Your task to perform on an android device: In the IKEA app, open IKEA 365+ Vardefull and check the details then view the photo in a different view
Image 0: 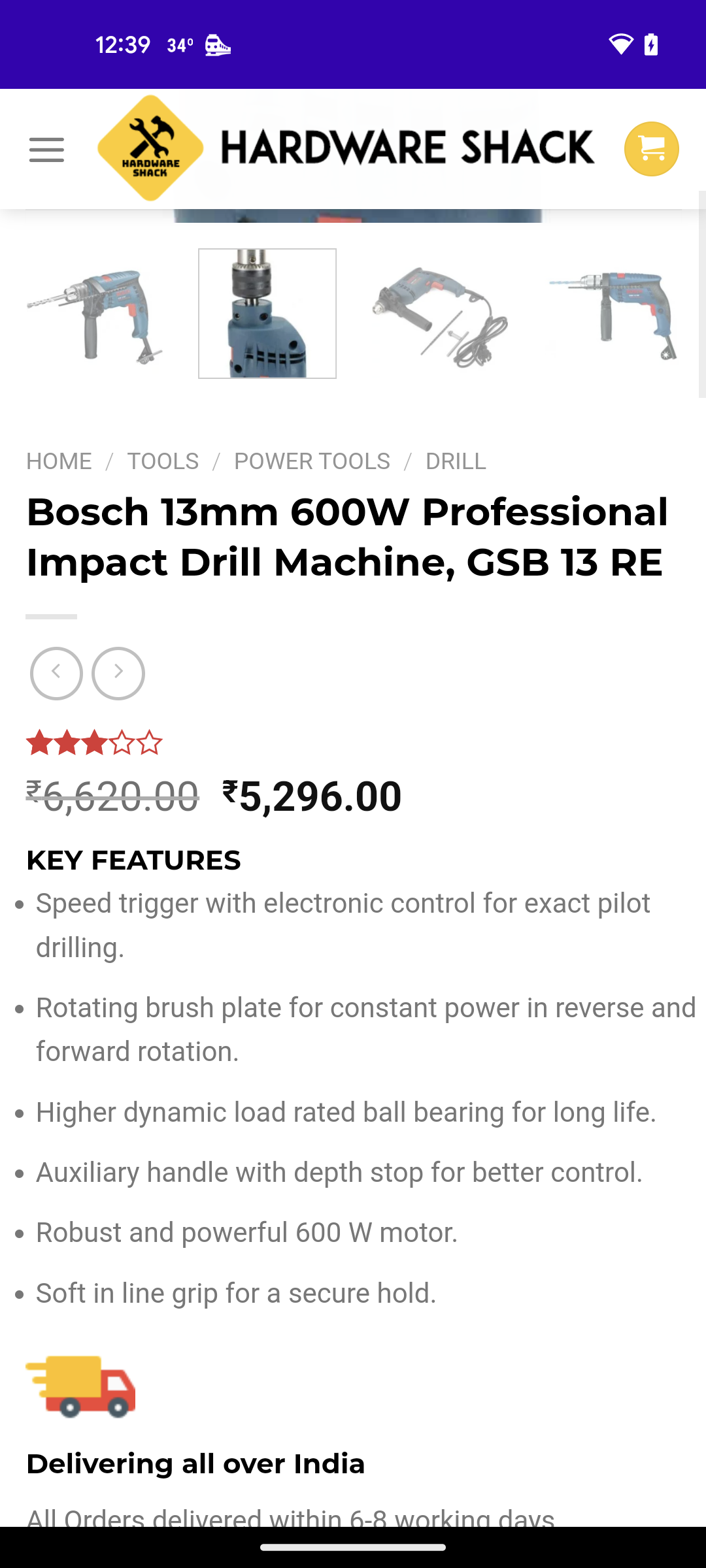
Open IKEA app
Step 0: open app "IKEA"
Image 1: 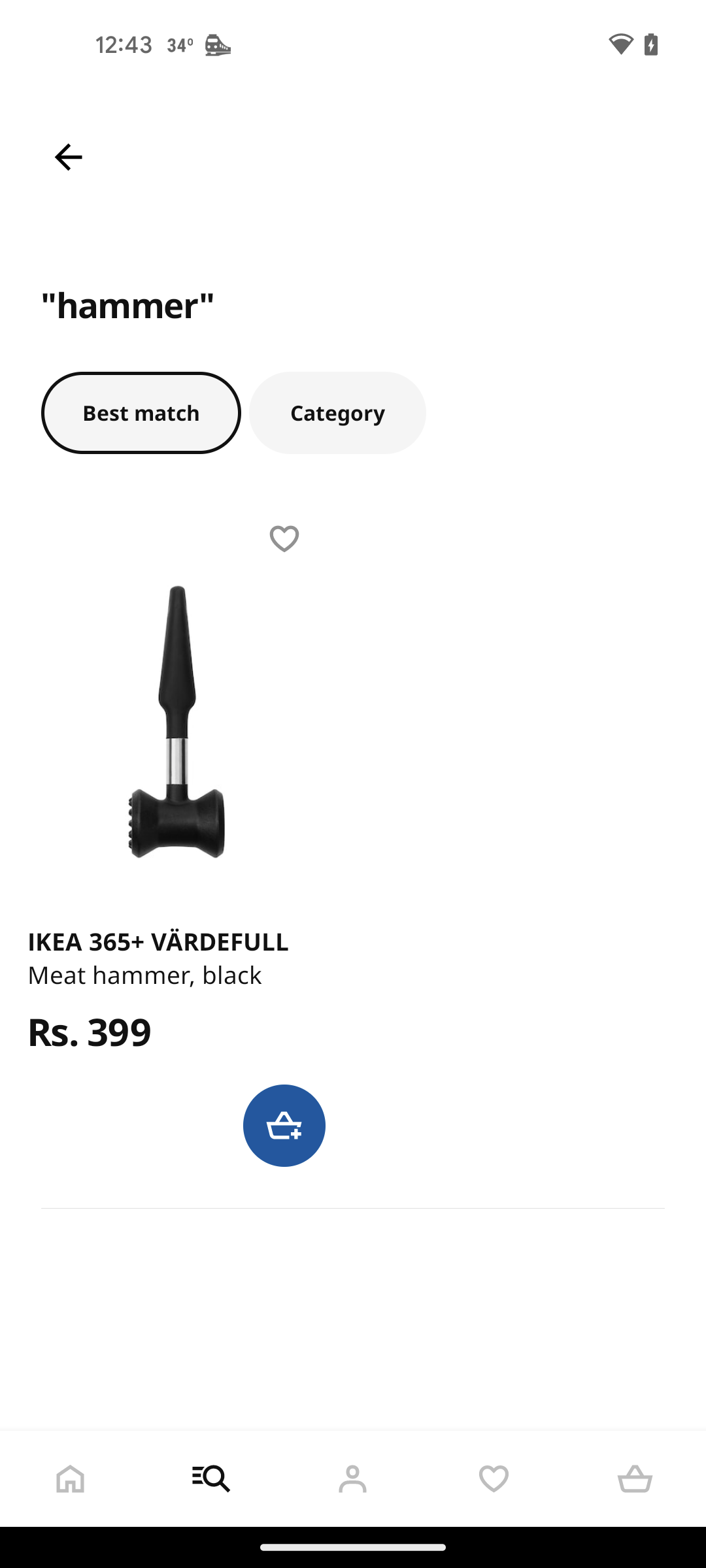
Select IKEA 365+ Vardefull
Step 1: click (176, 941)
Image 3: 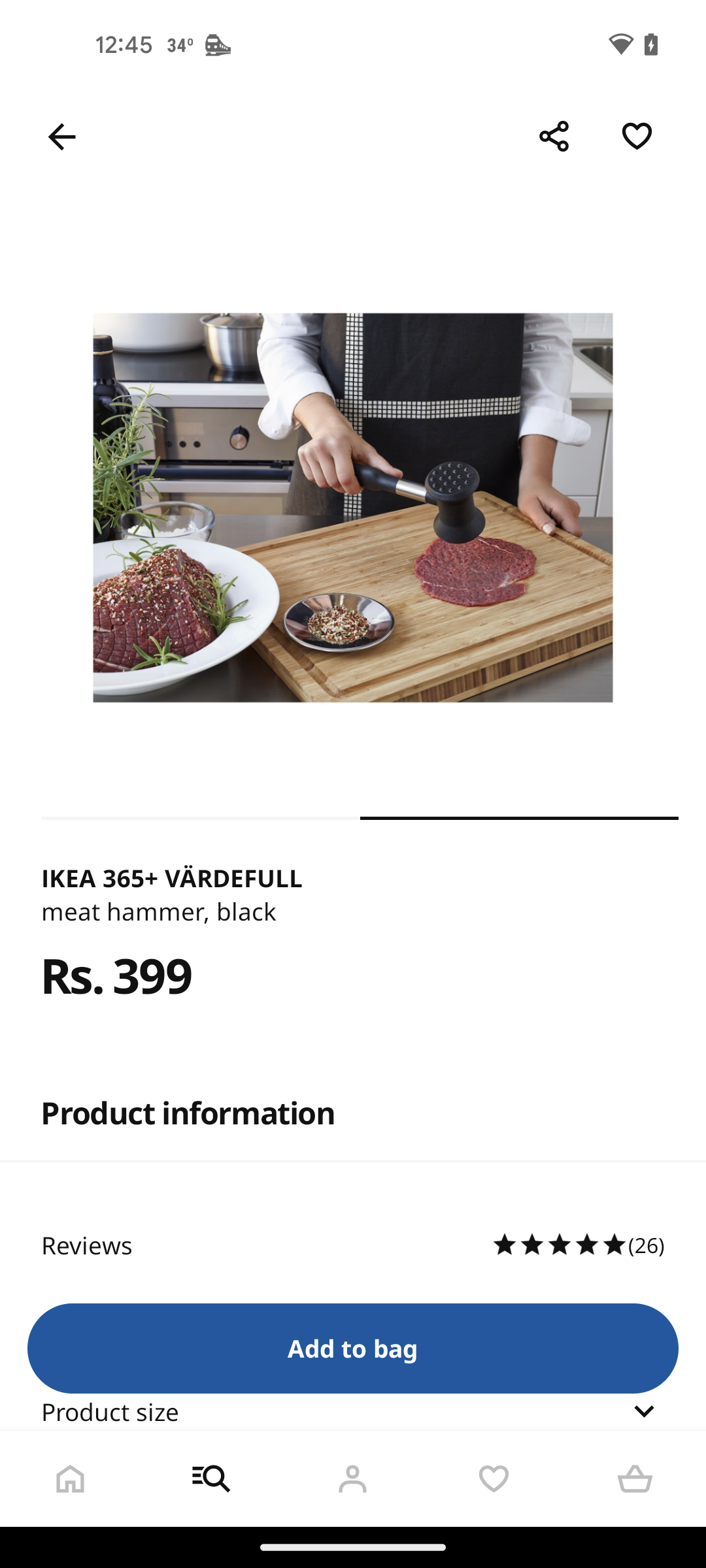
swipe up to see more detail of product
Step 3: scroll down
Image 4: 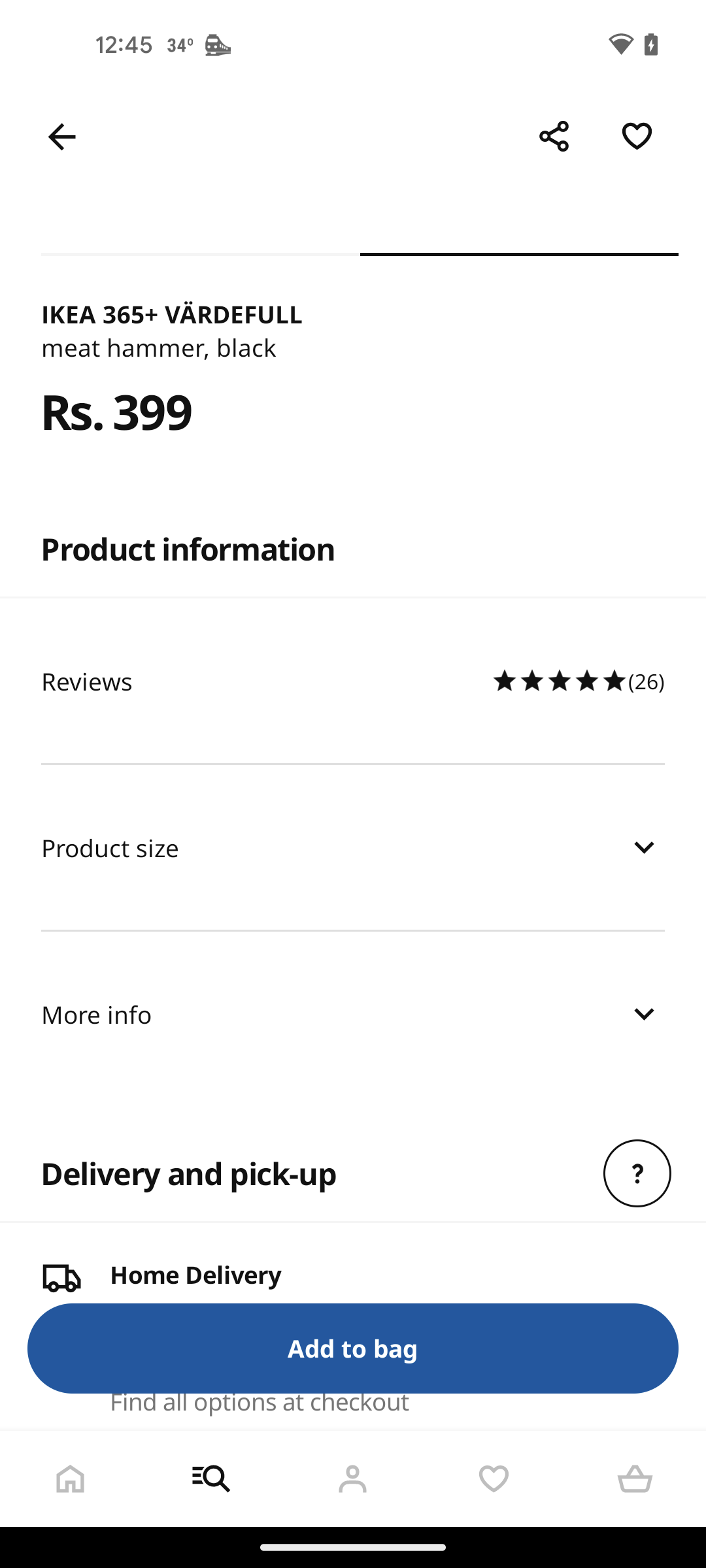
click on more info
Step 4: click (332, 1014)